Your task to perform on an android device: Using the Xe app, I would like to know the historical NZD to GBP exchange rates over the previous ten years.
Image 0: 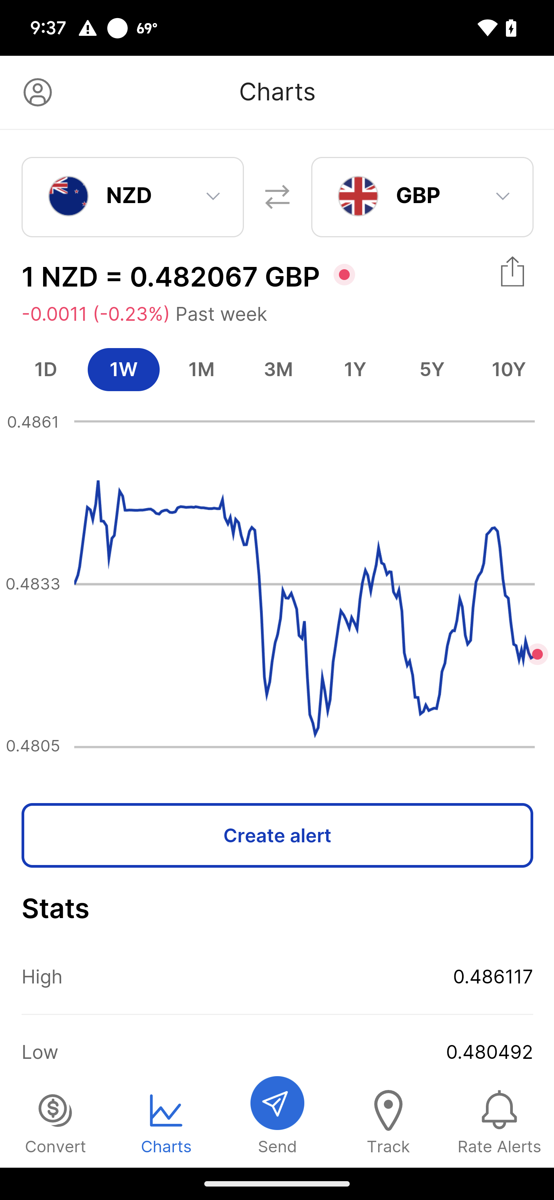
Click on the 10 year option to view the history of the currency
Step 0: click (509, 369)
Image 1: 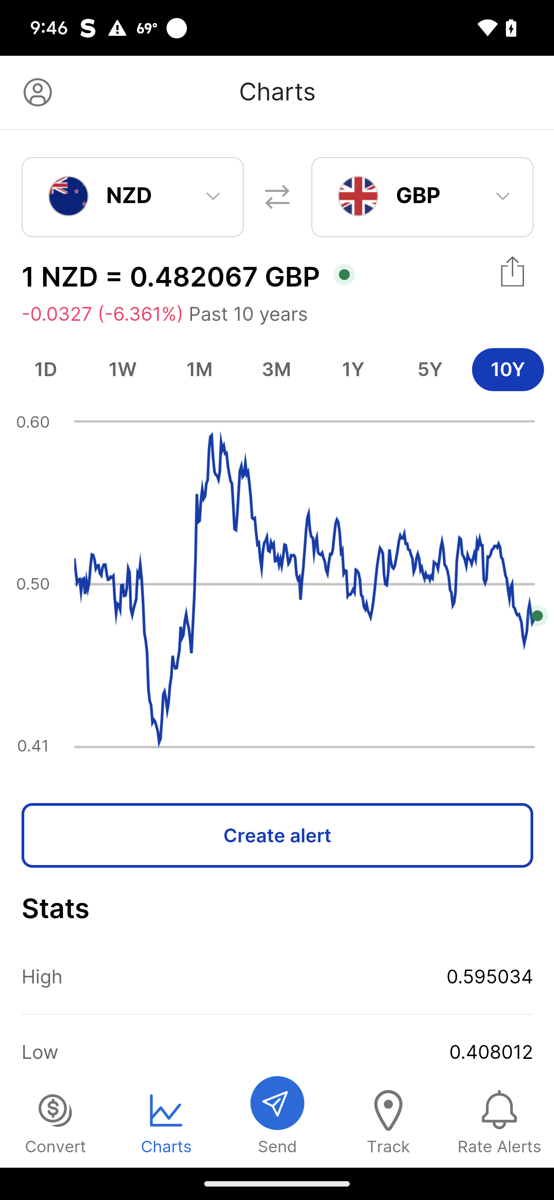
Swipe up on the screen
Step 1: scroll down